Your task to perform on an android device: Find the Earn rewards if available in the app. So that i will get a reward benefit for the next order . 
Image 0: 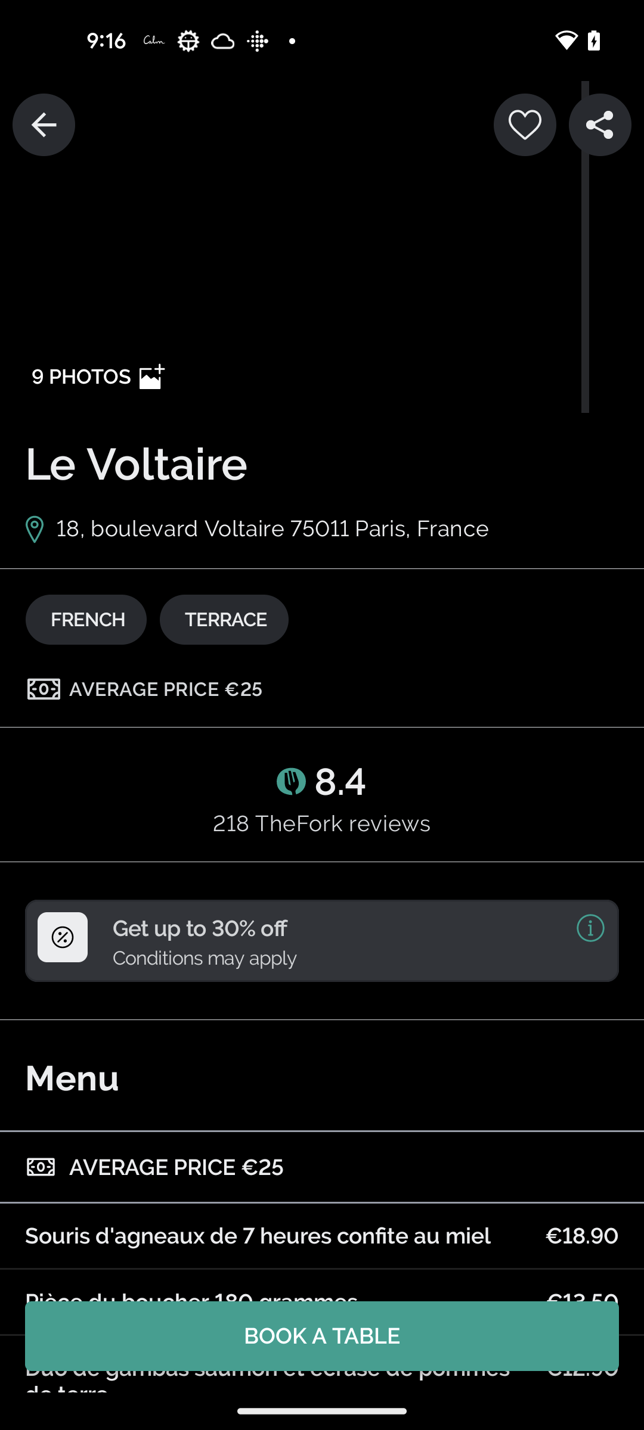
Click on the Left arrow key at the top left of the screen
Step 0: click (43, 124)
Image 1: 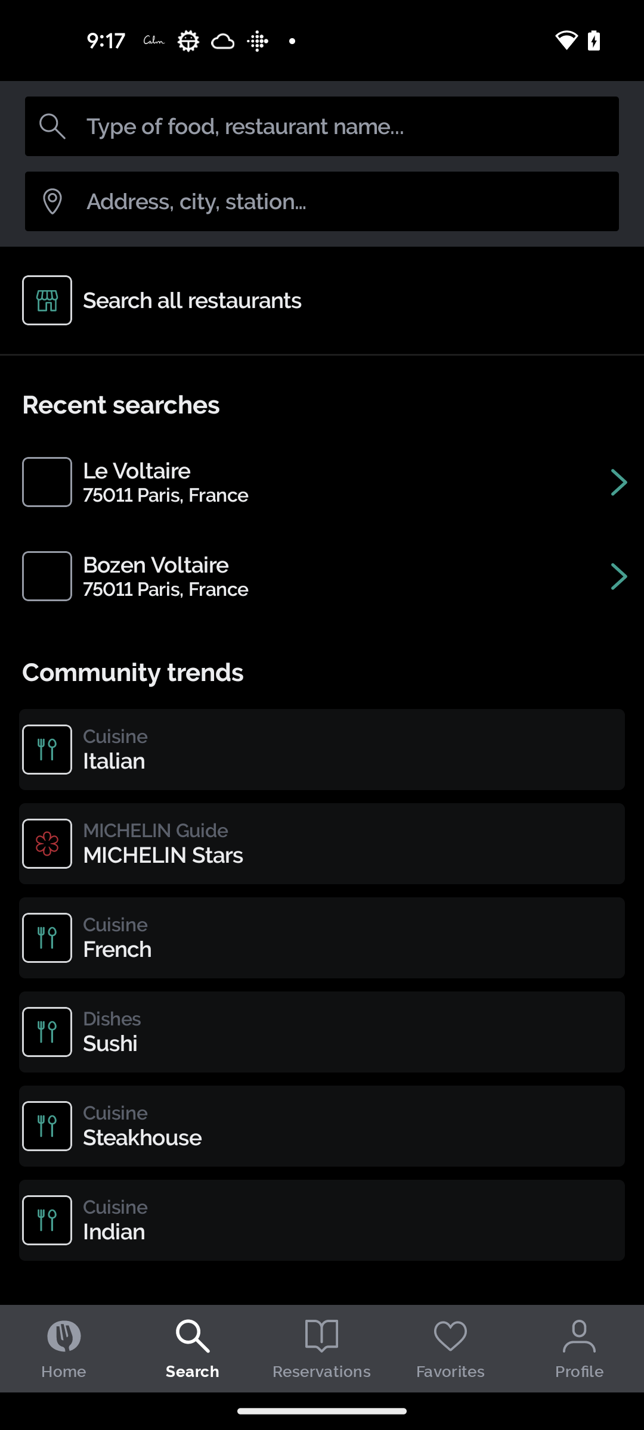
Click on the Home at the bottom left of the screen
Step 1: click (63, 1371)
Image 2: 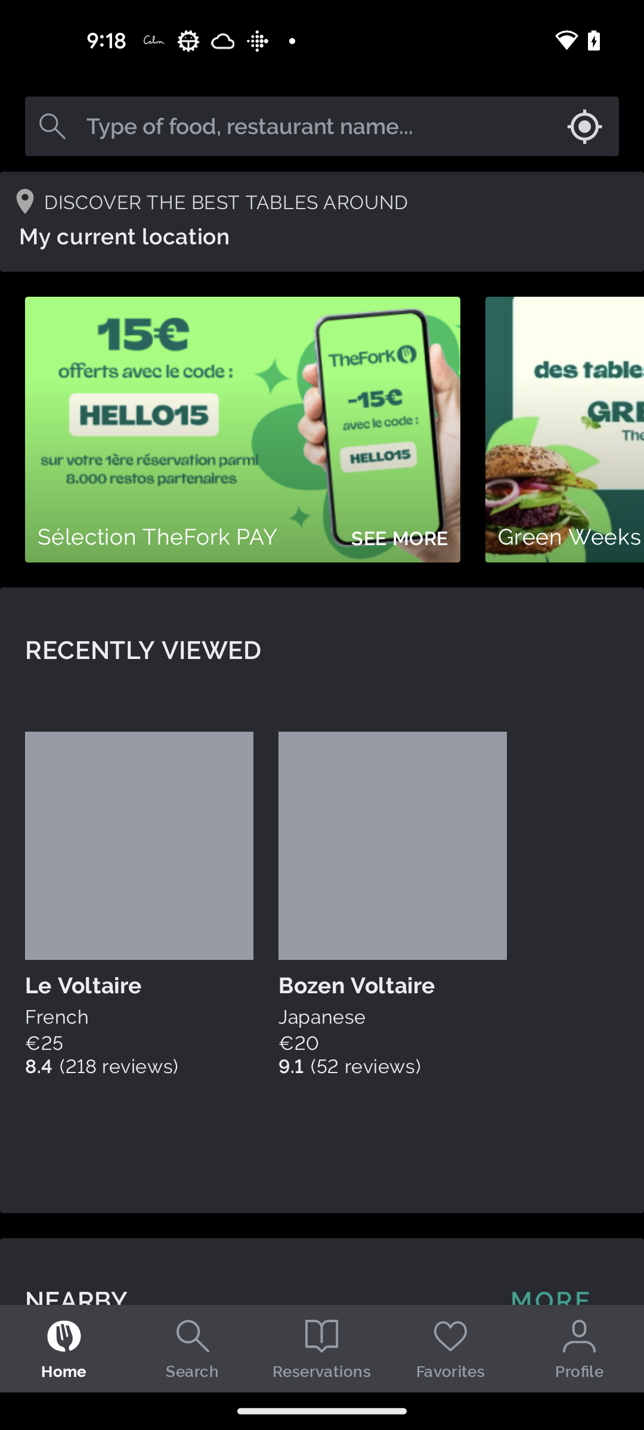
Scroll down to view more
Step 2: scroll down
Image 3: 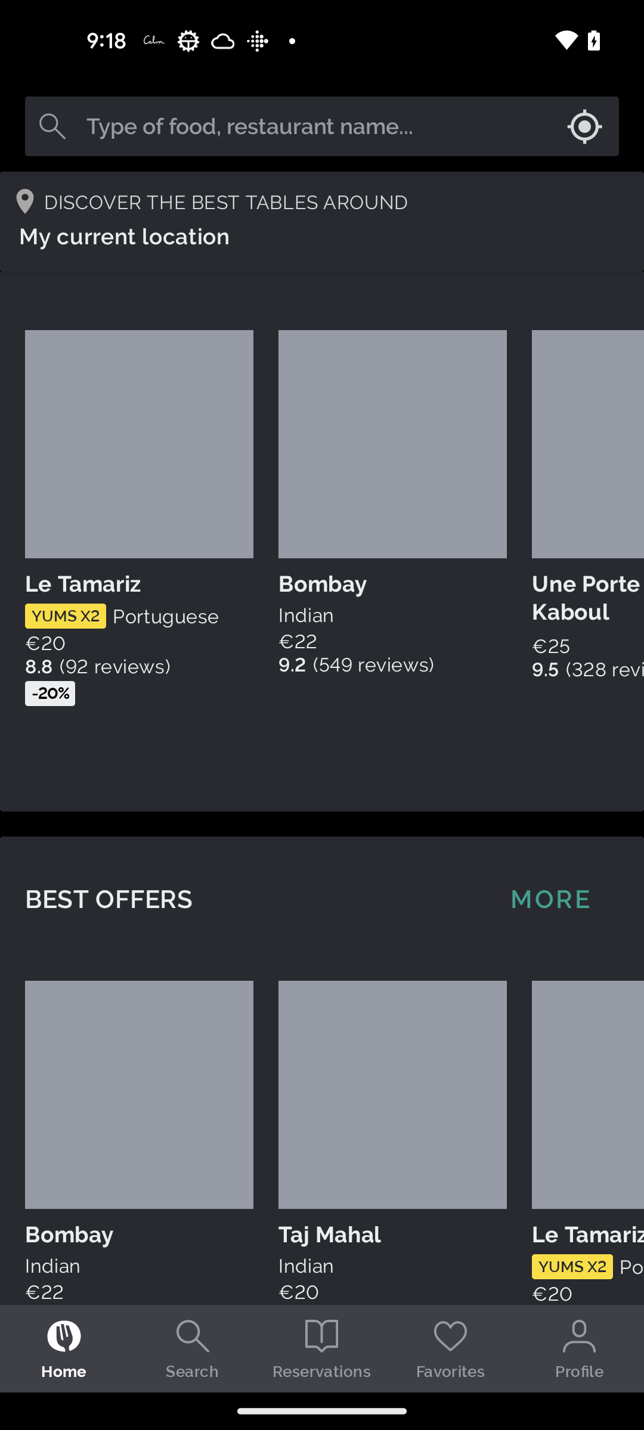
Scroll down to view more
Step 3: scroll down
Image 4: 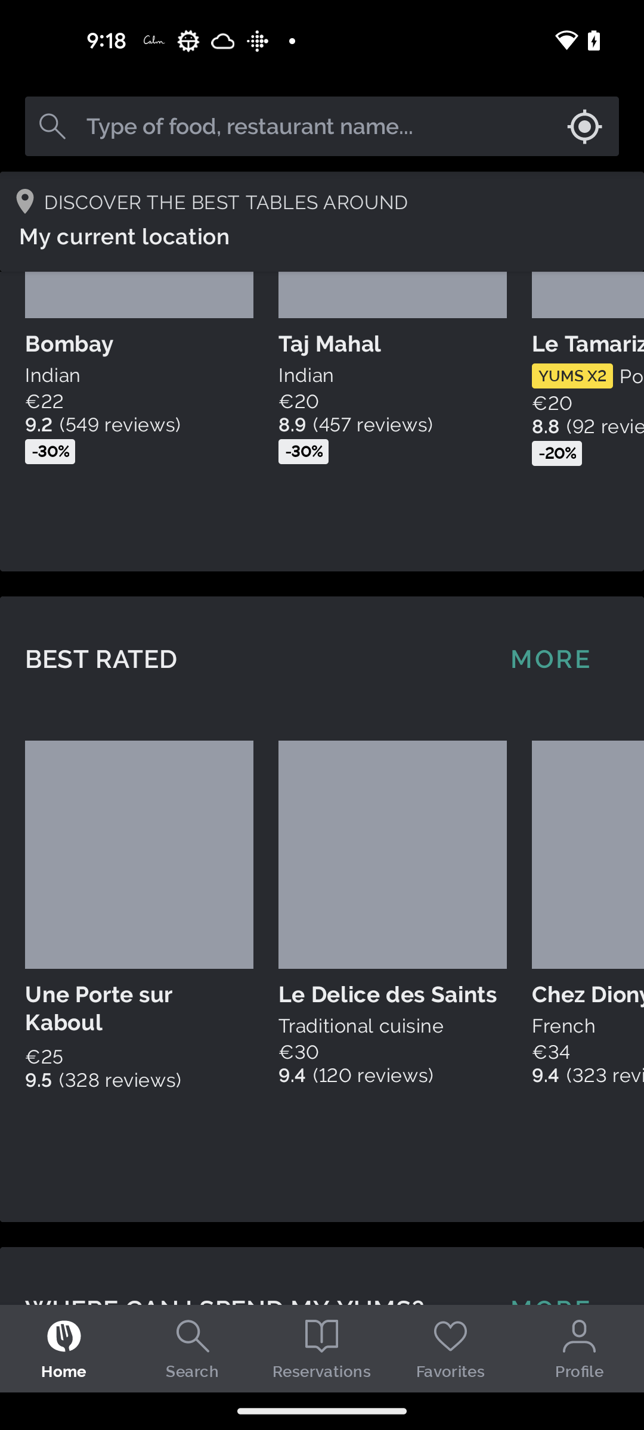
Scroll down to view more
Step 4: scroll down
Image 5: 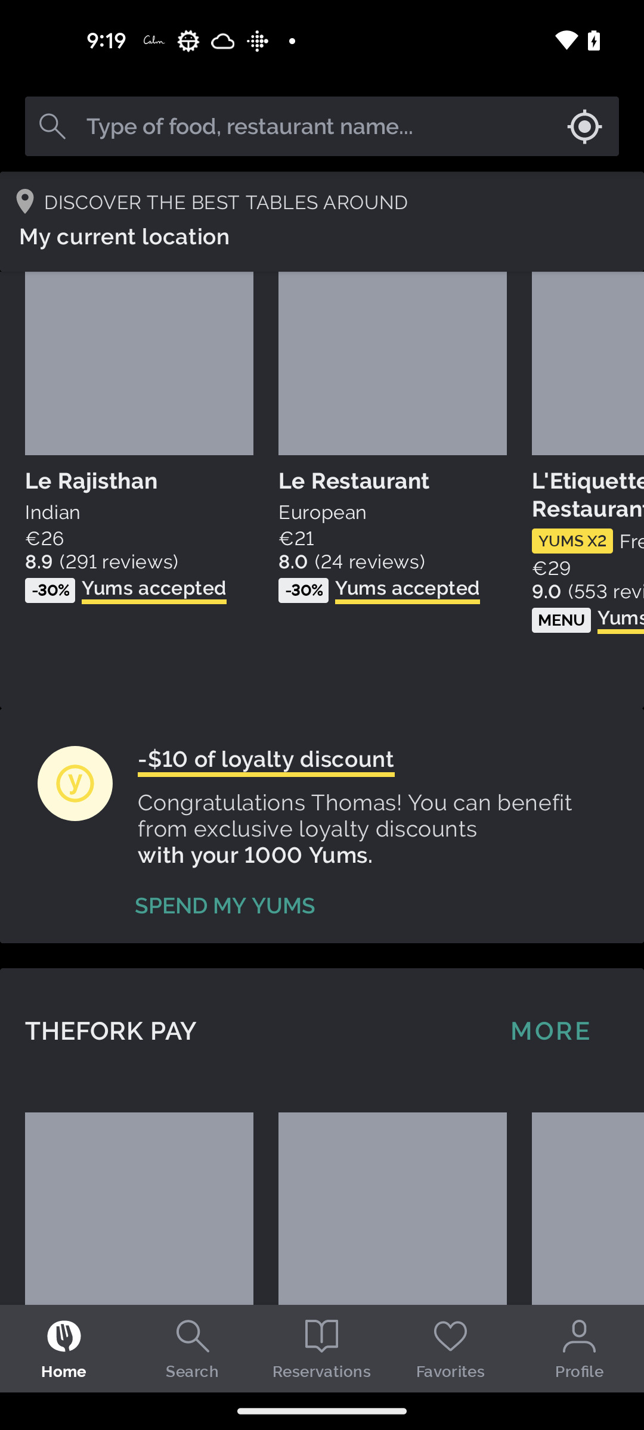
Click on the Profile icon at the bottom right of the screen
Step 5: click (580, 1348)
Image 6: 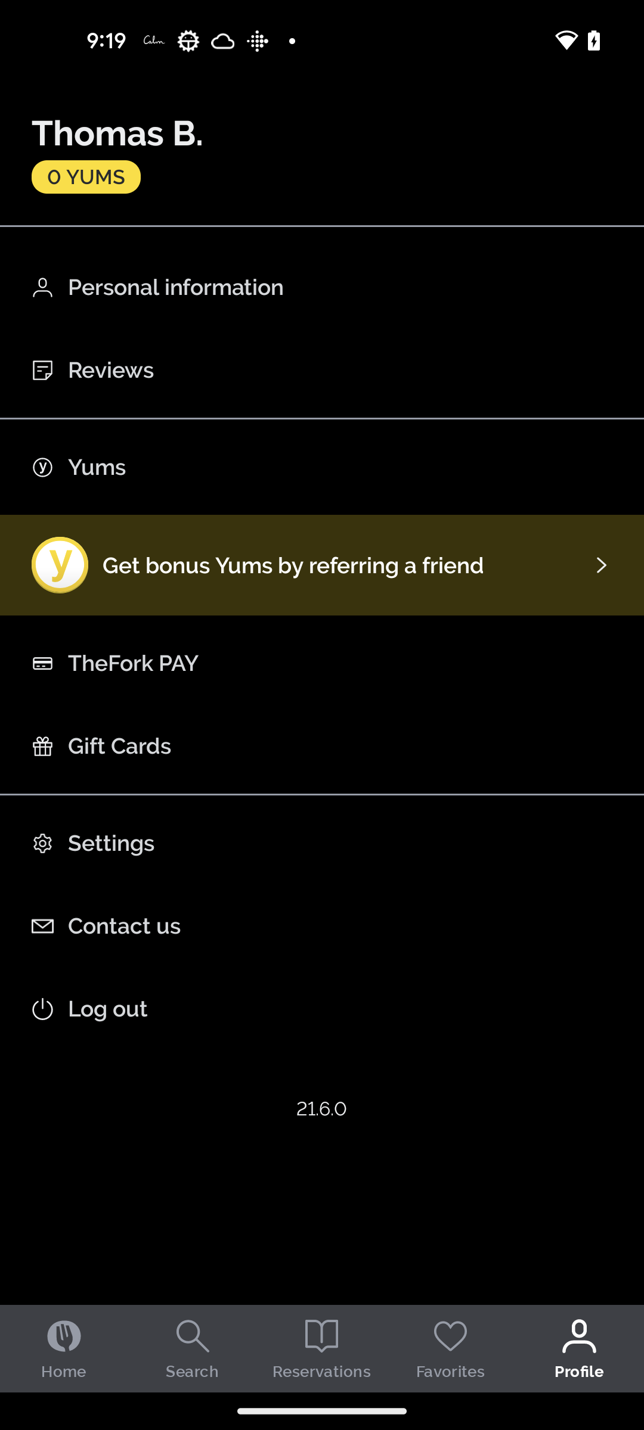
Click on the Get bonus Yums by referring a friend
Step 6: click (346, 565)
Image 7: 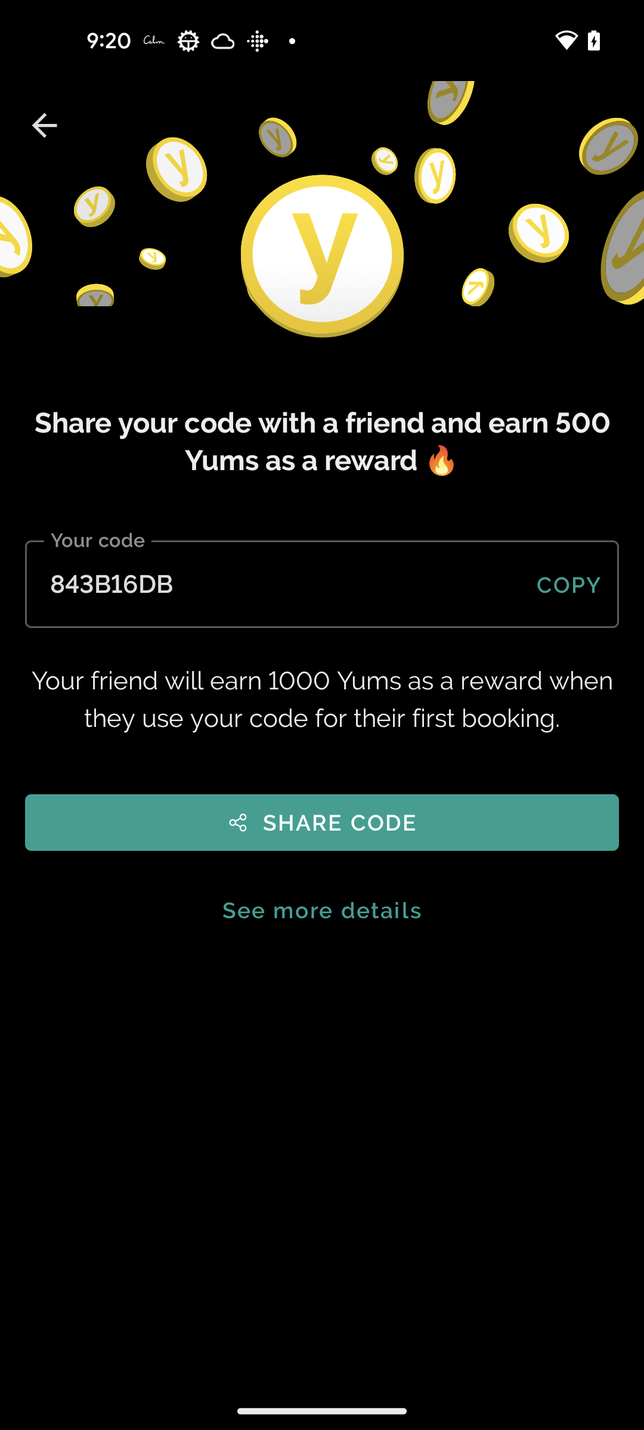
Click on the SHARE CODE
Step 7: click (339, 823)
Image 8: 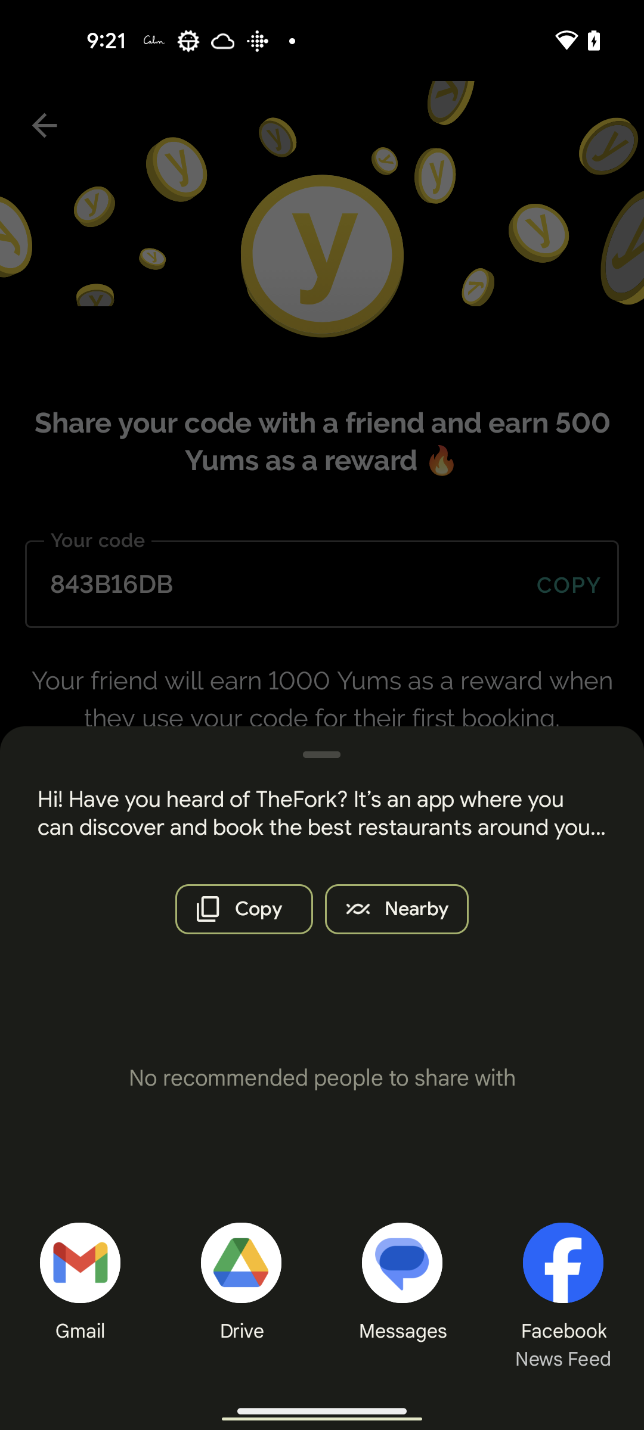
Click on the Gmail icon at the bottom left of the screen
Step 8: click (79, 1263)
Image 9: 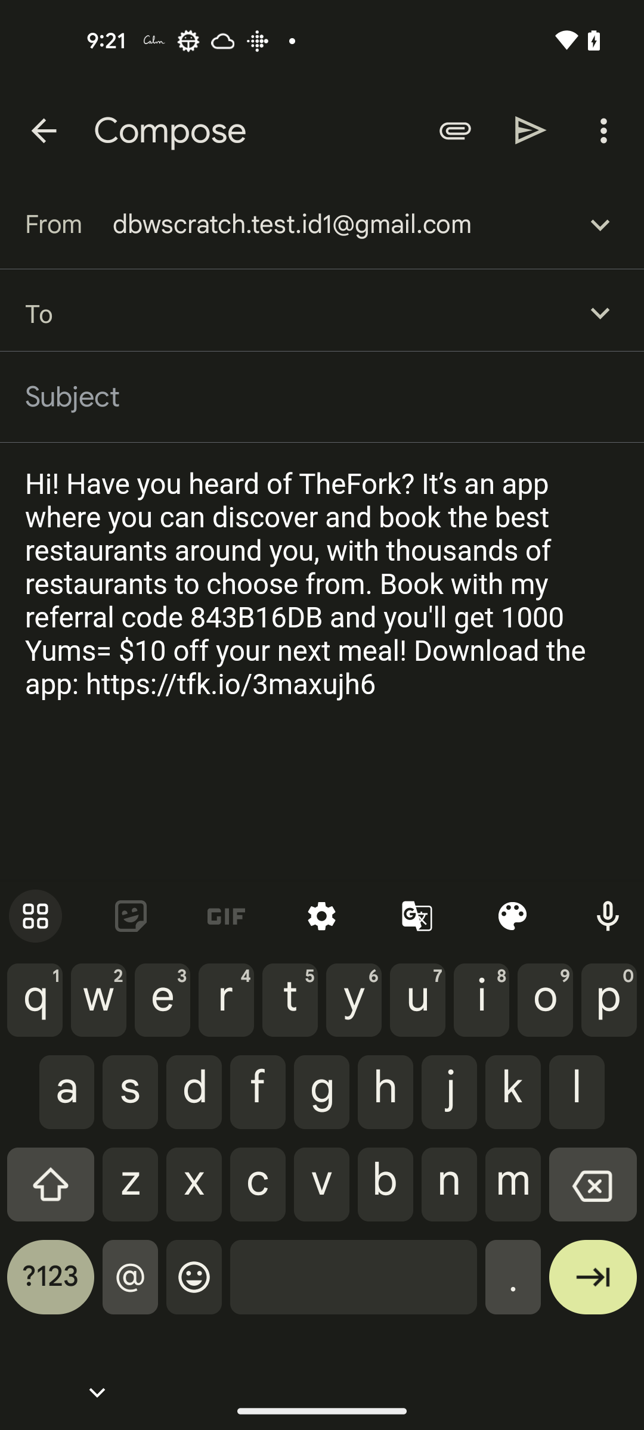
Type rick.weinstein@dayrep.com
Step 9: type "rick.weinstein@dayrep.com"
Image 10: 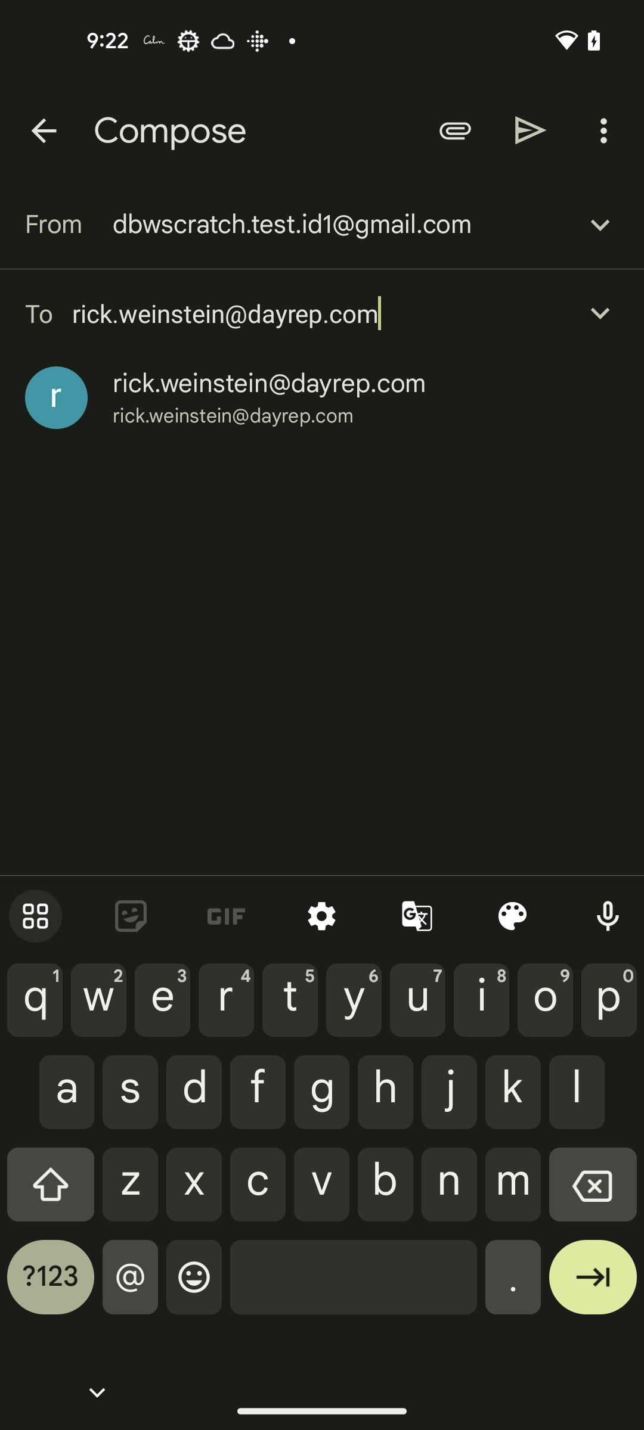
Click on the suggested email id
Step 10: click (269, 383)
Image 11: 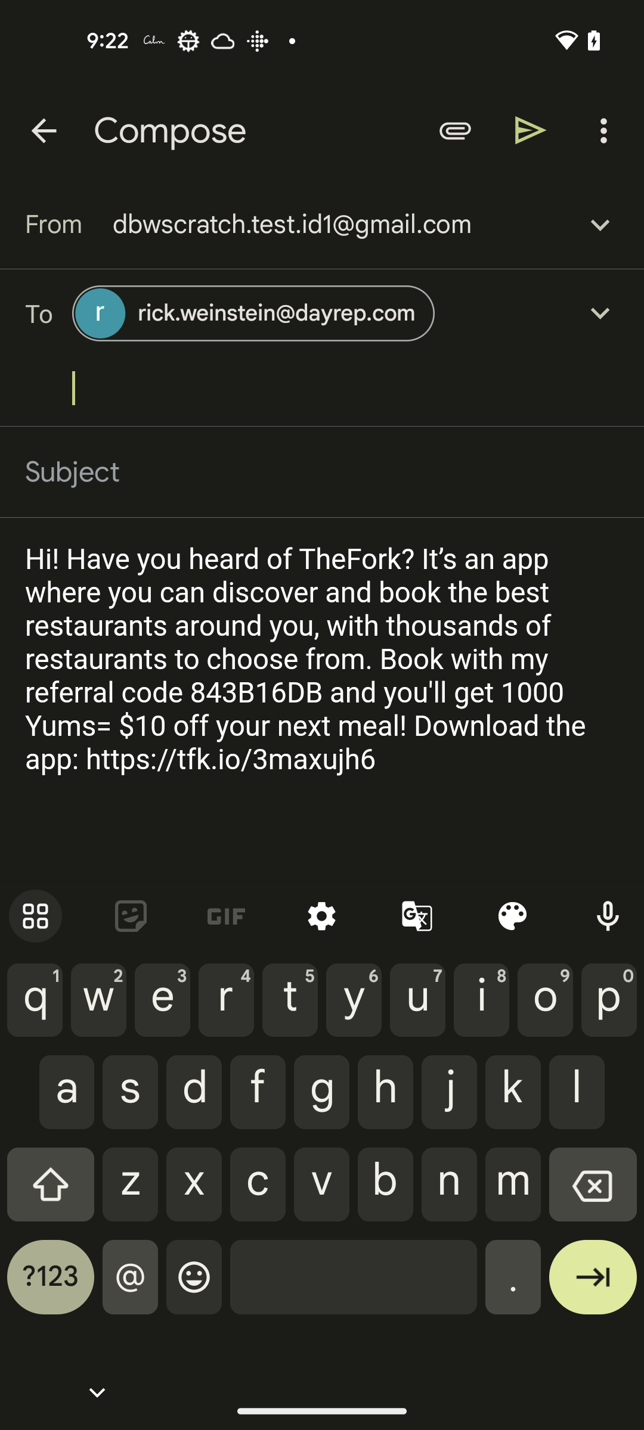
Click on the send button at the top right of the screen
Step 11: click (531, 130)